Your task to perform on an android device: I'm heading to a park to practise yoga as a stress reliever On September 1, 2023, at John Jay Park.Give coledbwpersonatest@gmail.com access to my calendar.
Image 0: 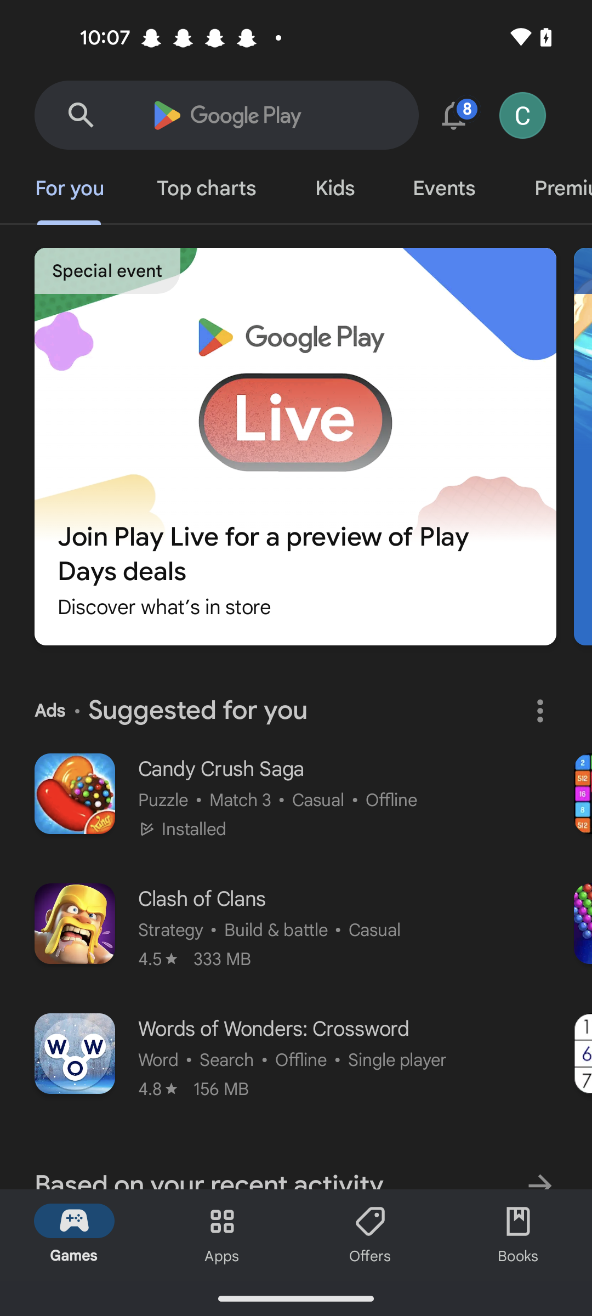
open the gmail app
Step 0: open app "Gmail"
Image 1: 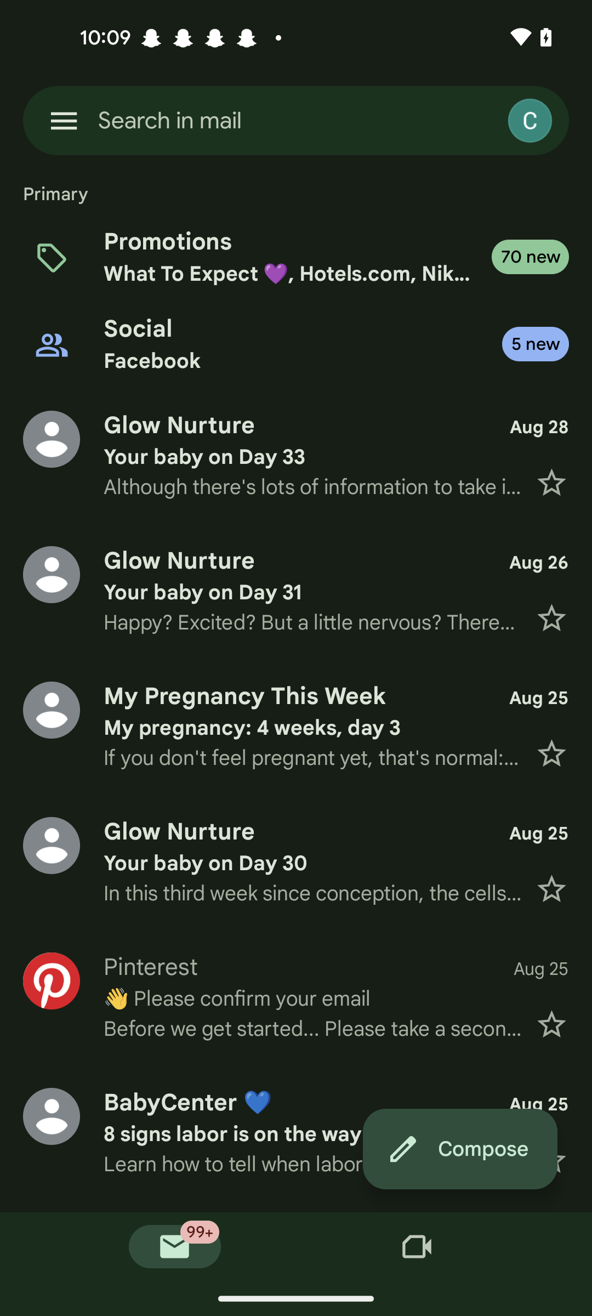
Click on the menu icon at the top  left corner of the screen 
Step 1: click (64, 120)
Image 2: 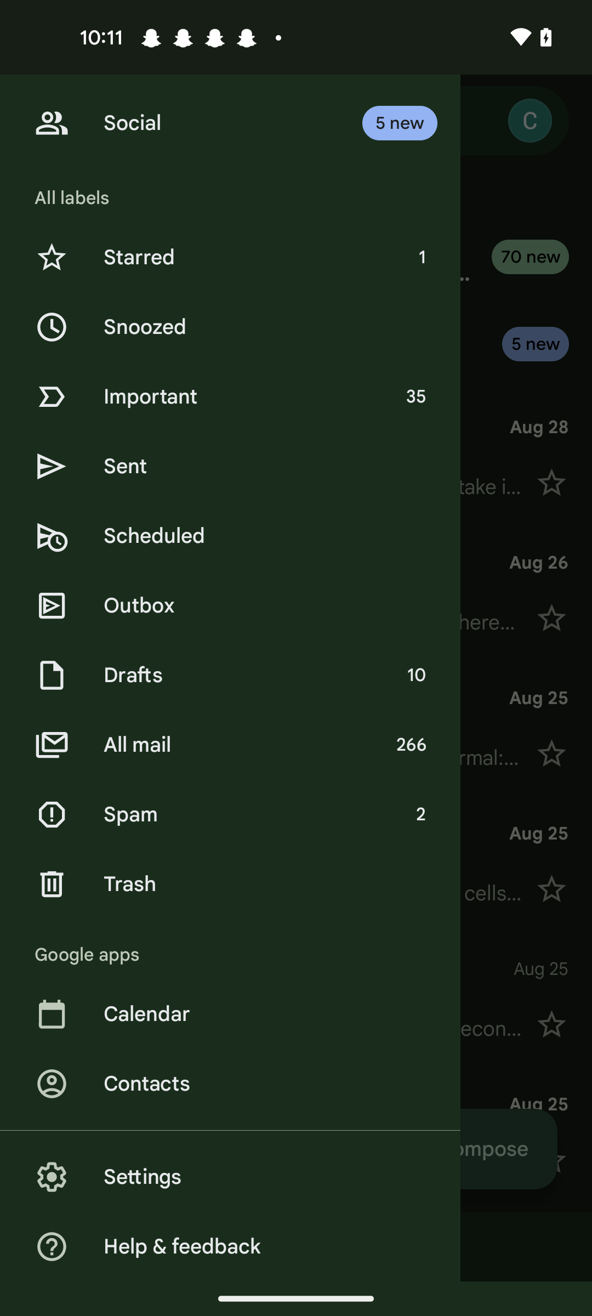
Click on the calendar option
Step 2: click (276, 1014)
Image 3: 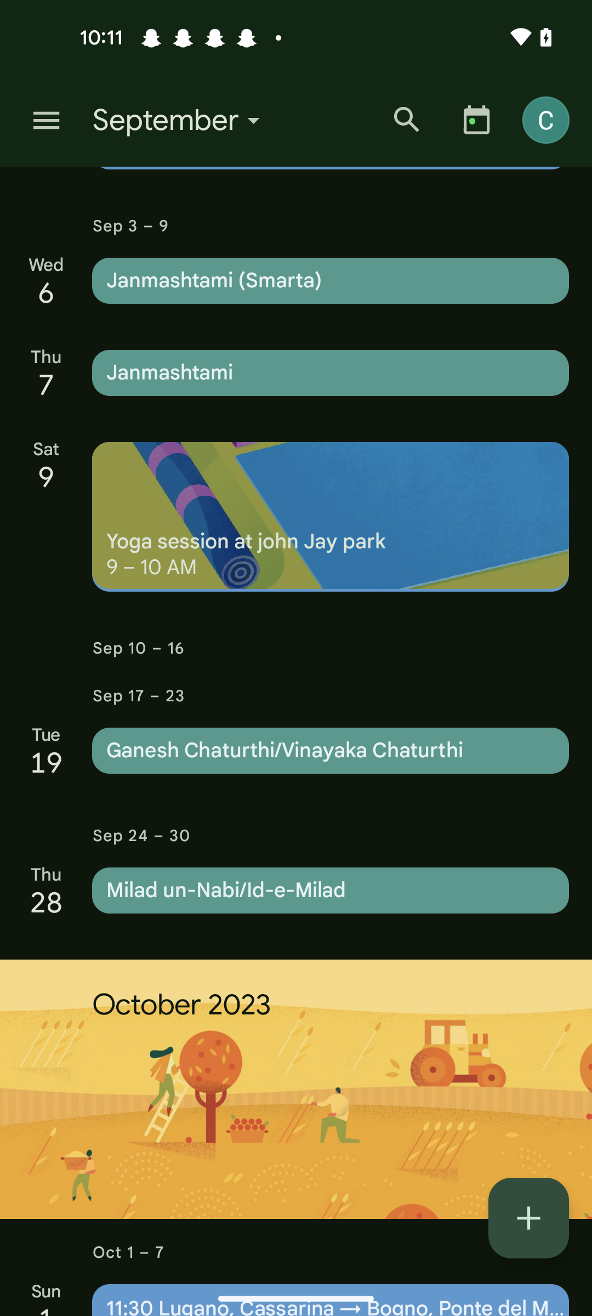
Click on the calendar option
Step 3: wait
Image 4: 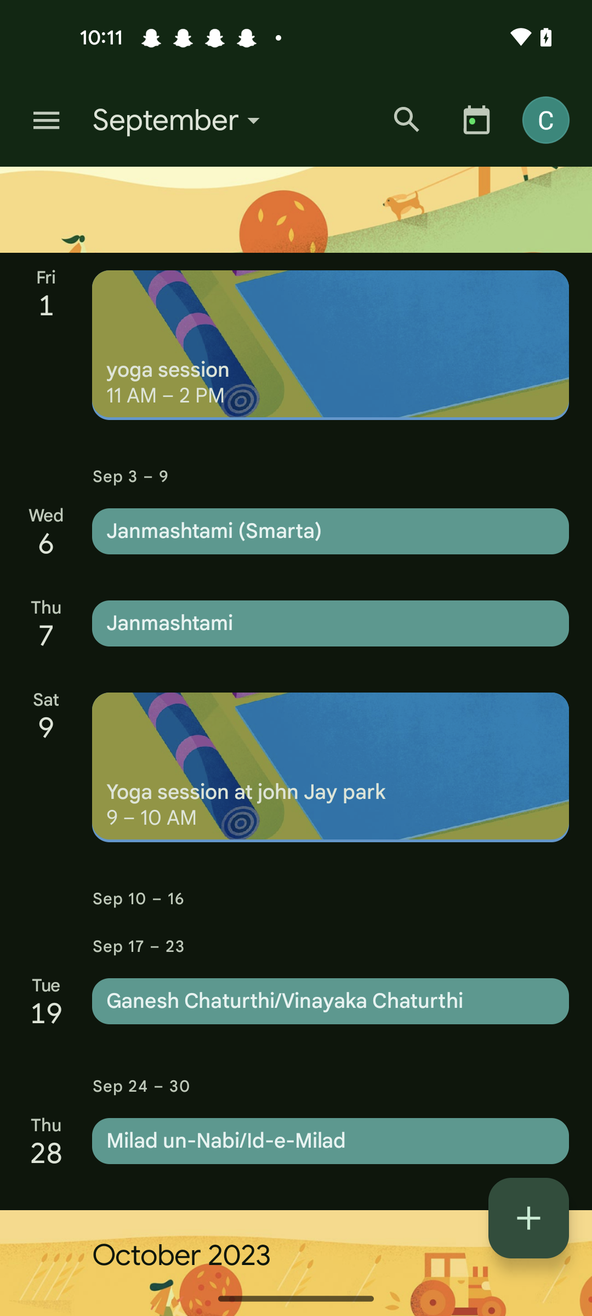
Click on the yoga session event 
Step 4: click (331, 345)
Image 6: 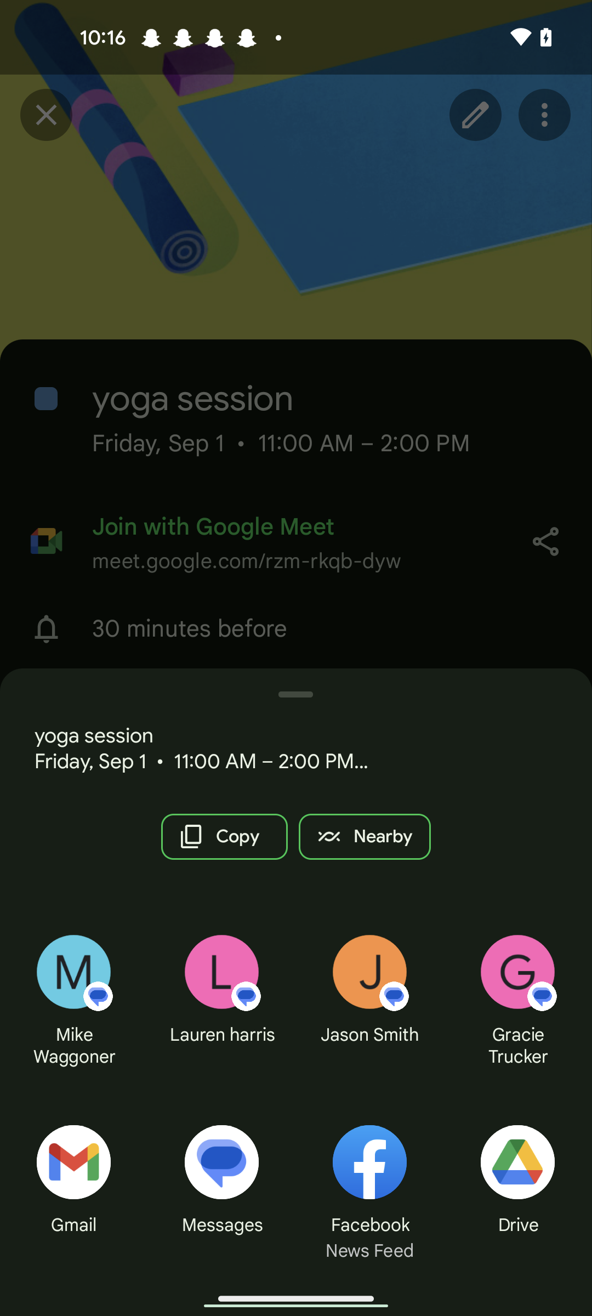
Click on the gmail option
Step 6: click (73, 1162)
Image 7: 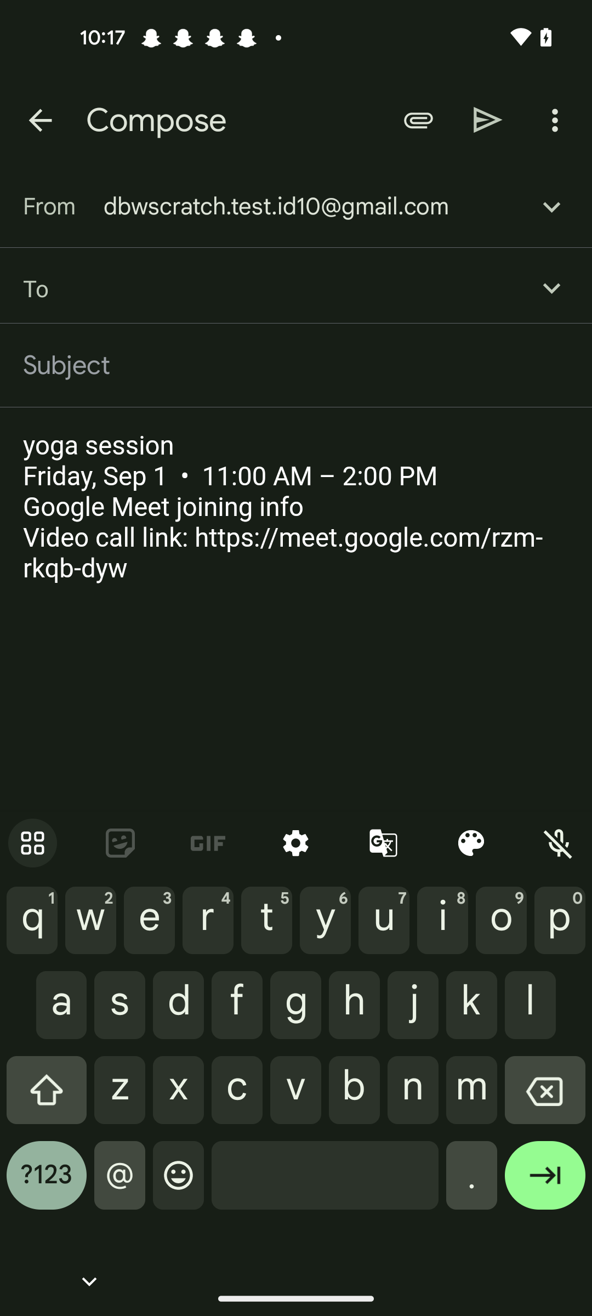
Enter a email as coledbwpersonatest@gmail.com 
Step 7: type "coledbwpersonatest@gmail.com "
Image 8: 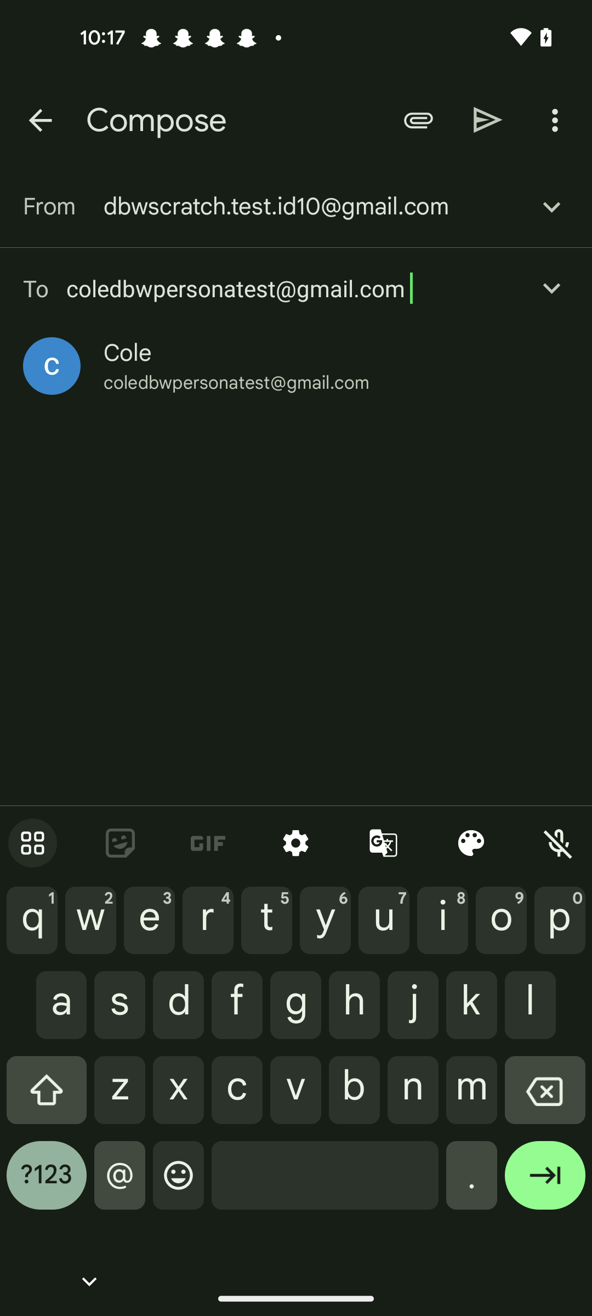
Click on the send icon at the top of the screen 
Step 8: click (488, 120)